Your task to perform on an android device: Go to the Audiomack app & share your playlist to akashgahlot@google.com through gmail app
Image 0: 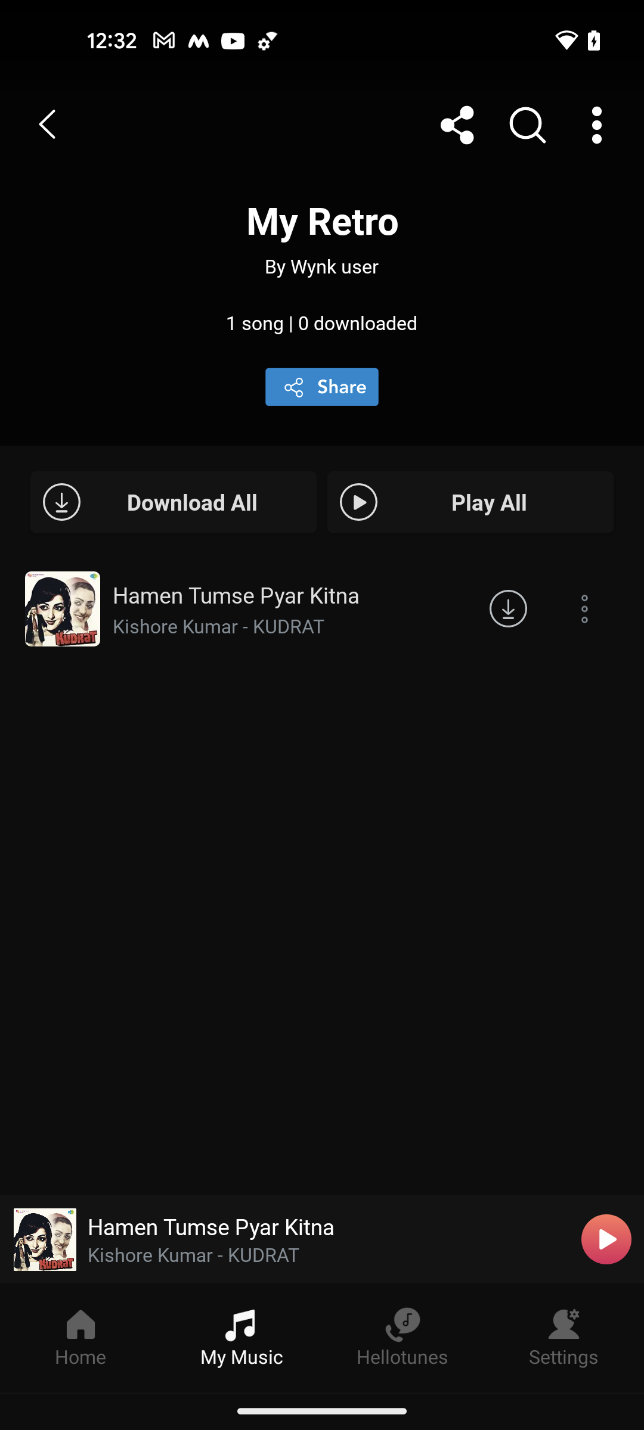
open the Audiomack app
Step 0: open app "Audio­mack"
Image 1: 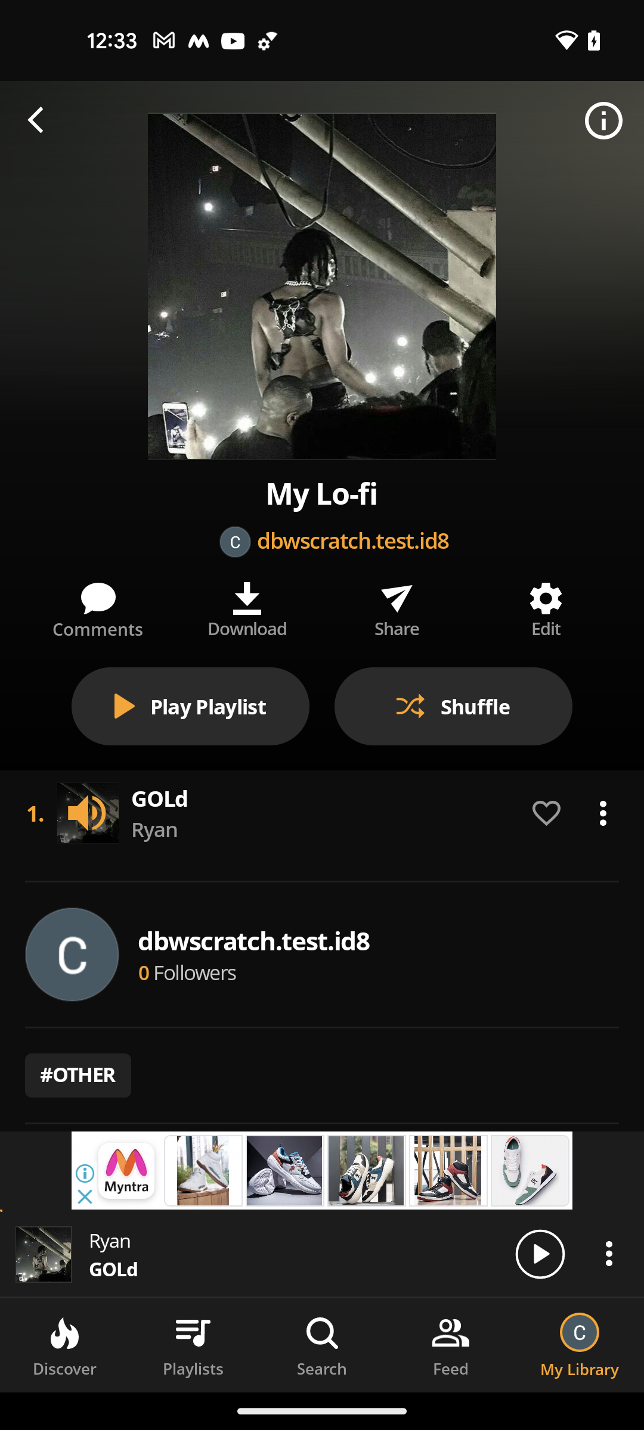
click on the share icon
Step 1: click (397, 606)
Image 2: 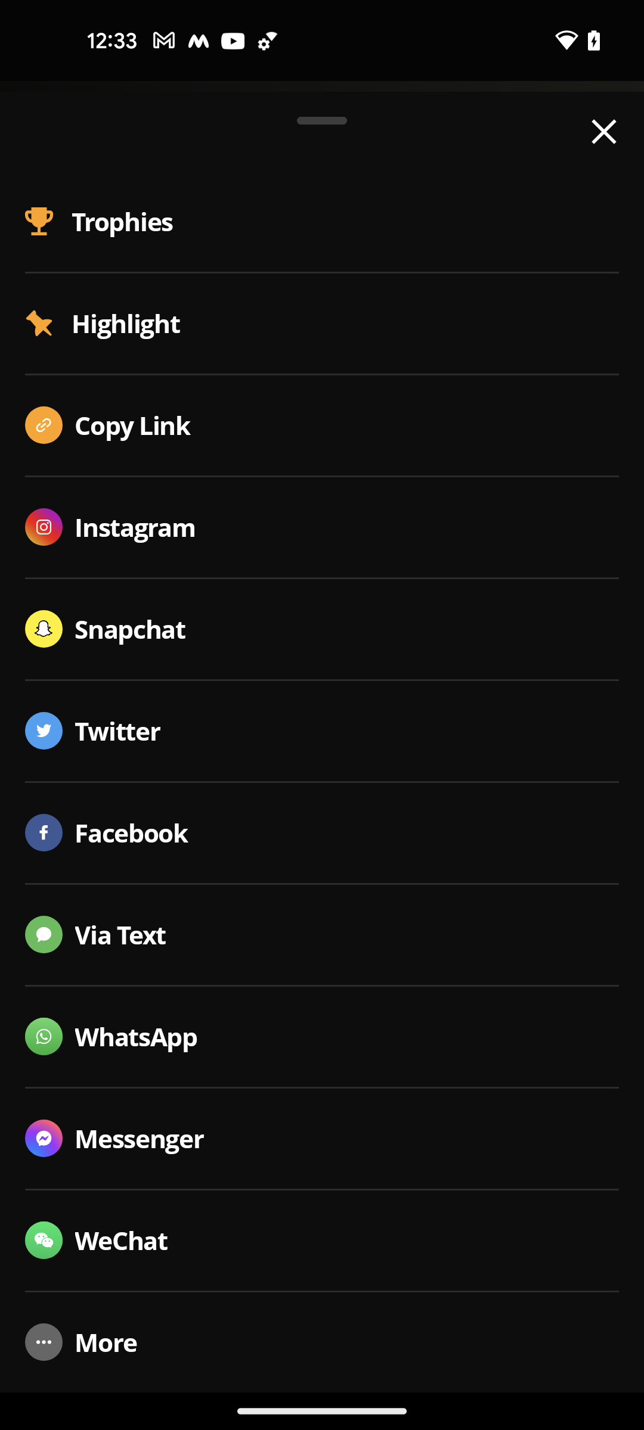
click on the more option at the bottom of the screen
Step 2: click (340, 1342)
Image 3: 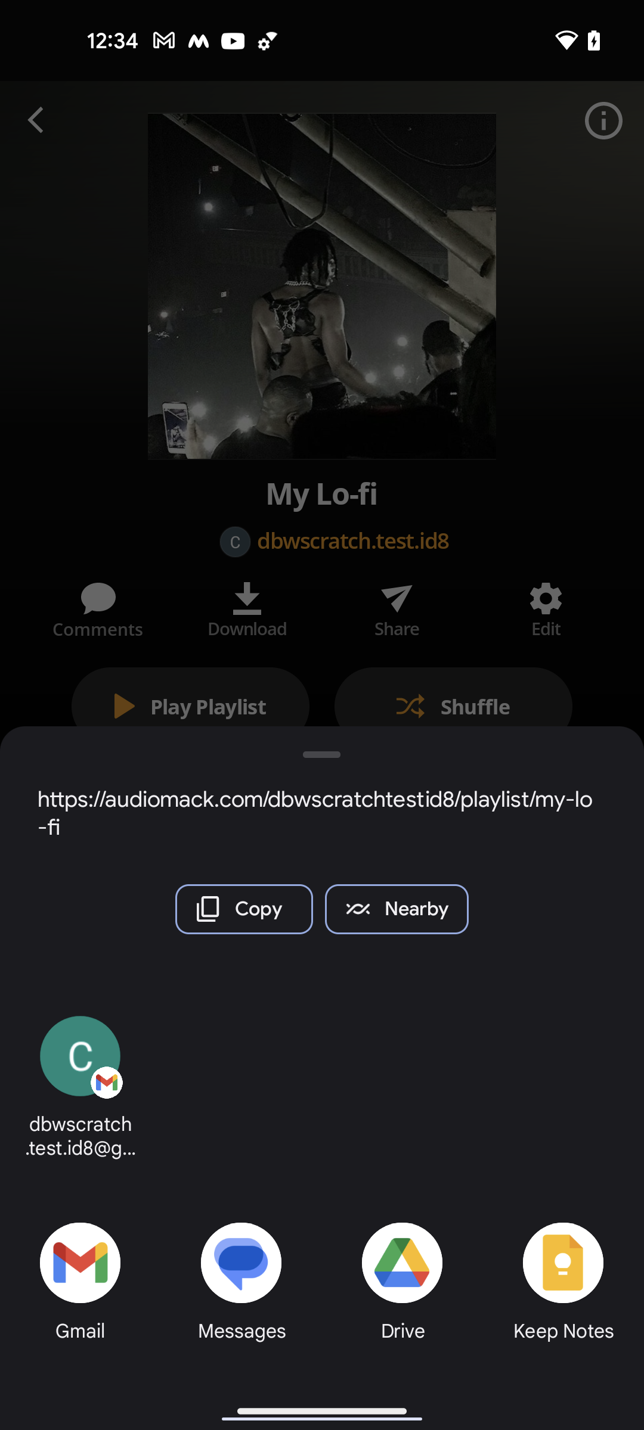
select the Gmail app
Step 3: click (73, 1282)
Image 4: 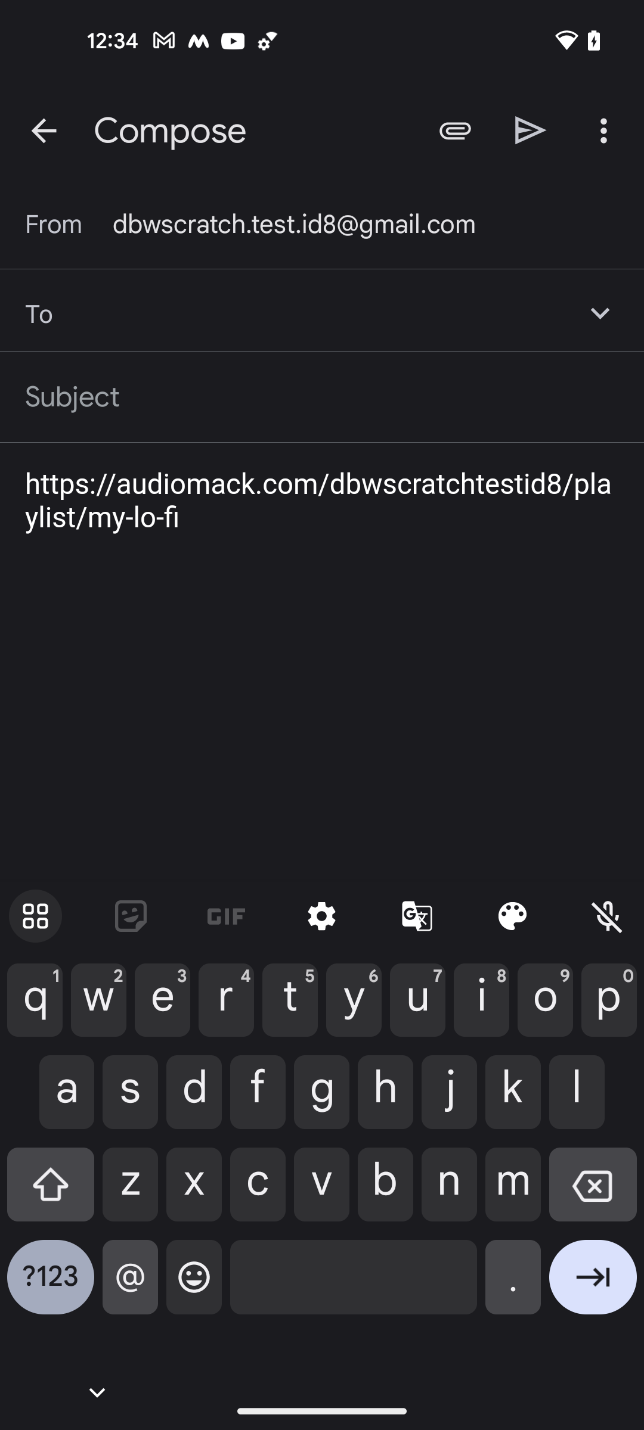
enter the email id of receiver akashgahlot@google.com
Step 4: type "akashgahlot@google.com"
Image 5: 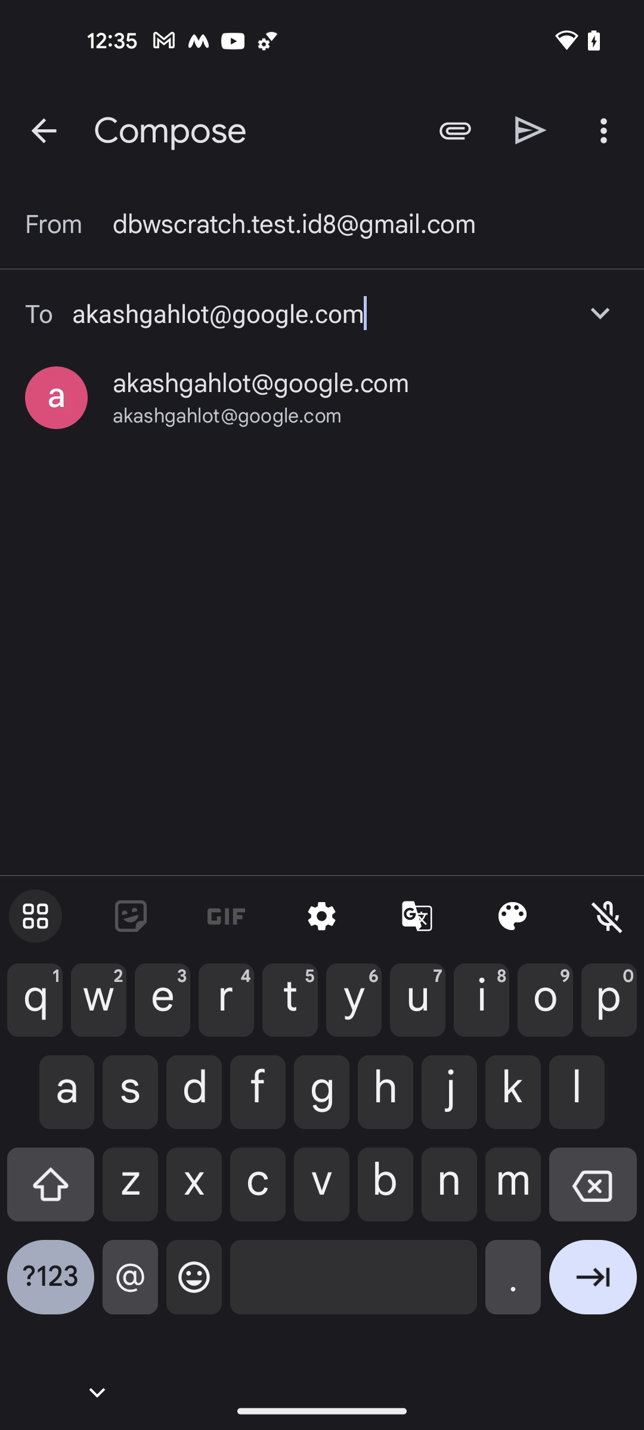
select the email id
Step 5: click (261, 383)